Your task to perform on an android device: Select the train starting at 9:46 a.m. and view its information about its departure time, arrival time, Number of stops, and platform number.
Image 0: 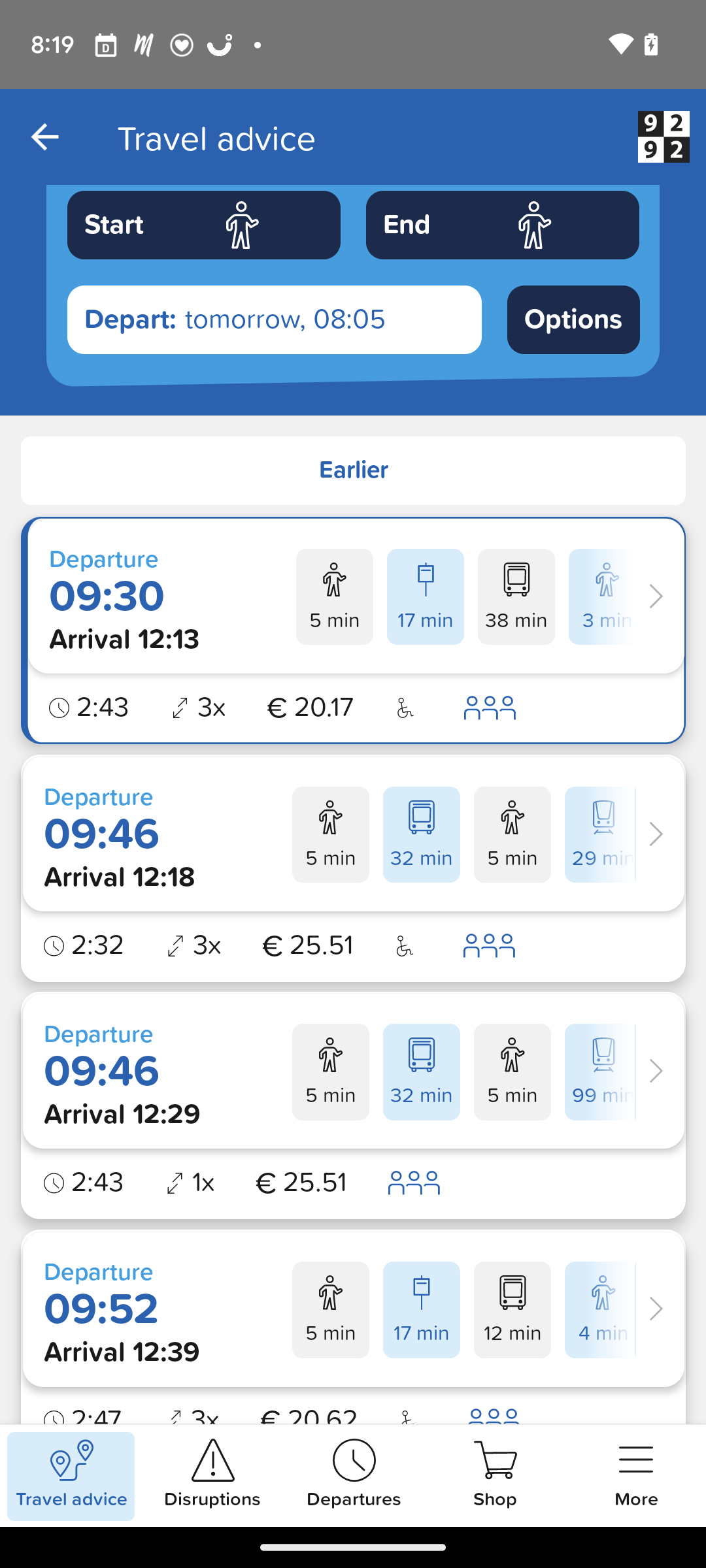
select the second option from the list.
Step 0: click (160, 835)
Image 1: 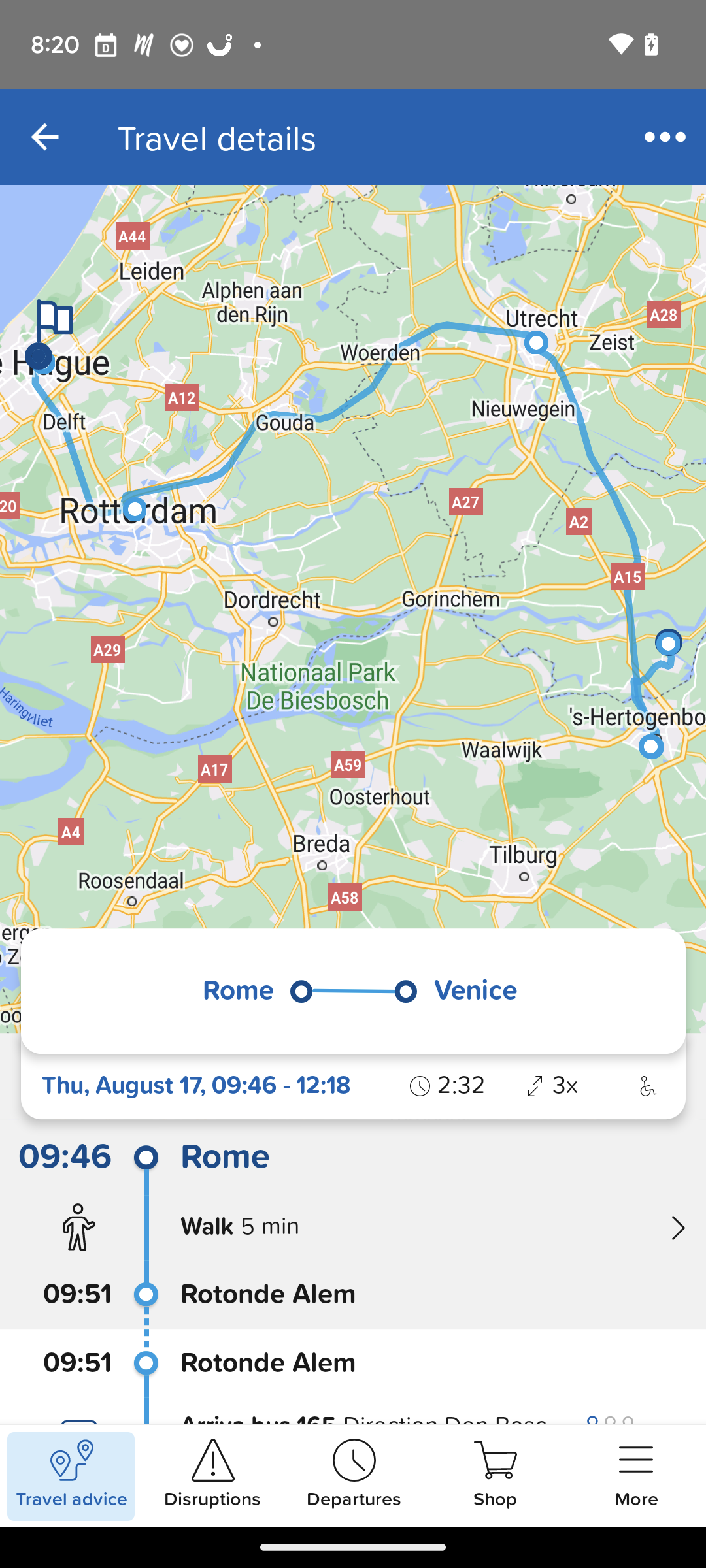
scroll up to view its information.
Step 1: scroll down
Image 2: 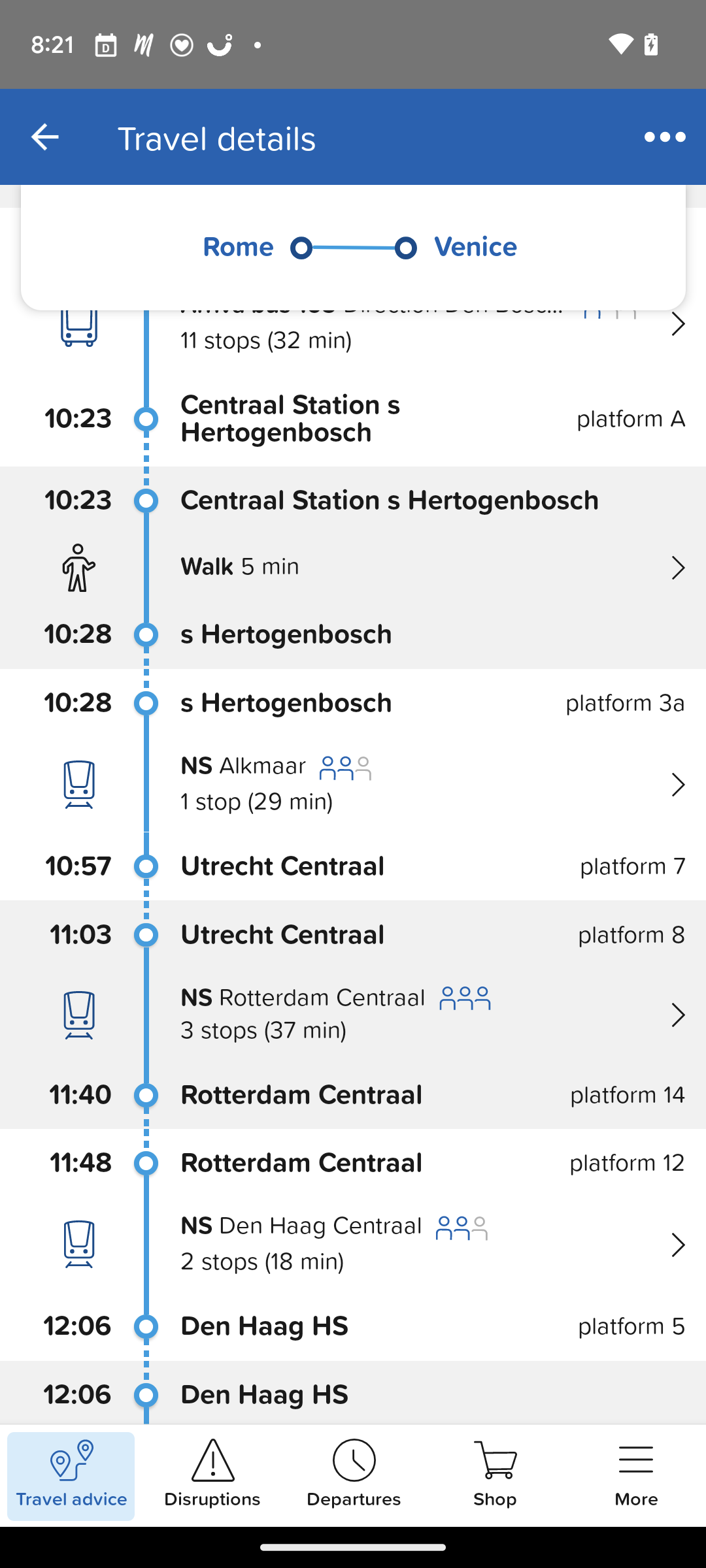
scroll up to view its information.
Step 2: scroll down